Your task to perform on an android device: Open the  pizza Hut app and add medium  size cheezy mushroom magic  pizza to cart with san francisco style crust then add onion  topping
Image 0: 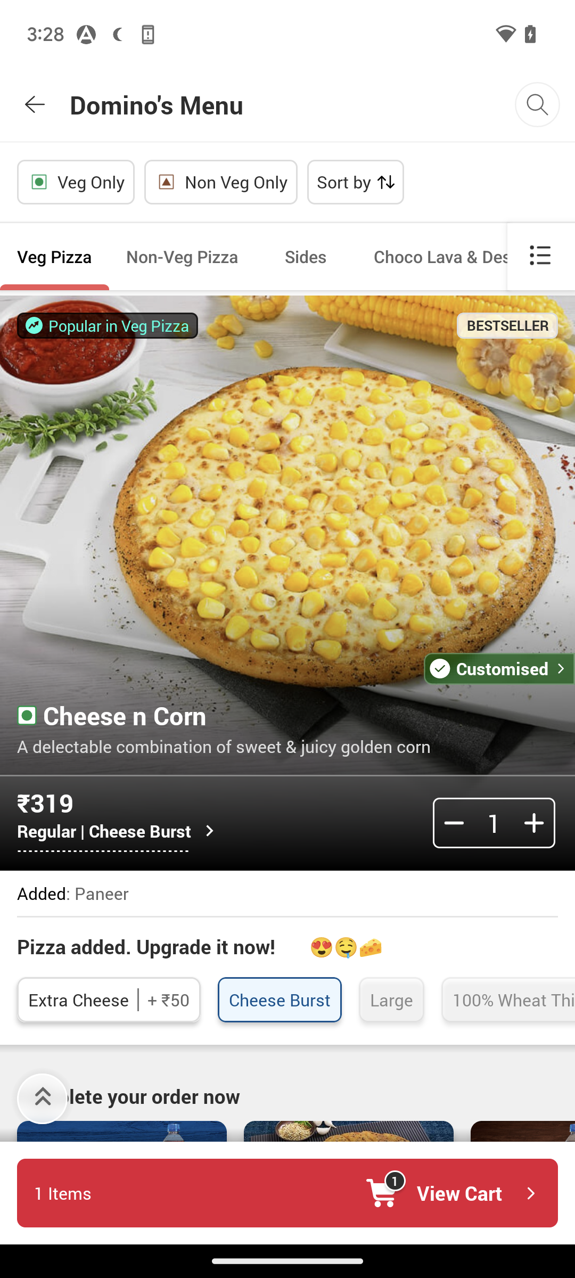
open pizza hut app
Step 0: open app "Pizza Hut"
Image 1: 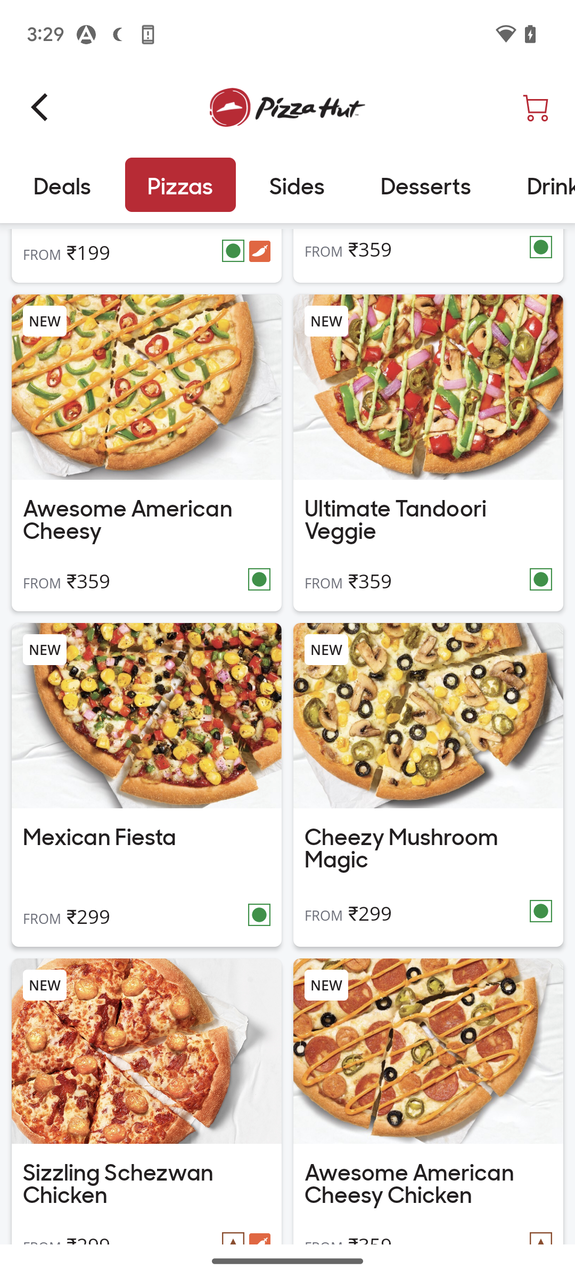
click on the cheezy mushroom magic pizza
Step 1: click (428, 846)
Image 3: 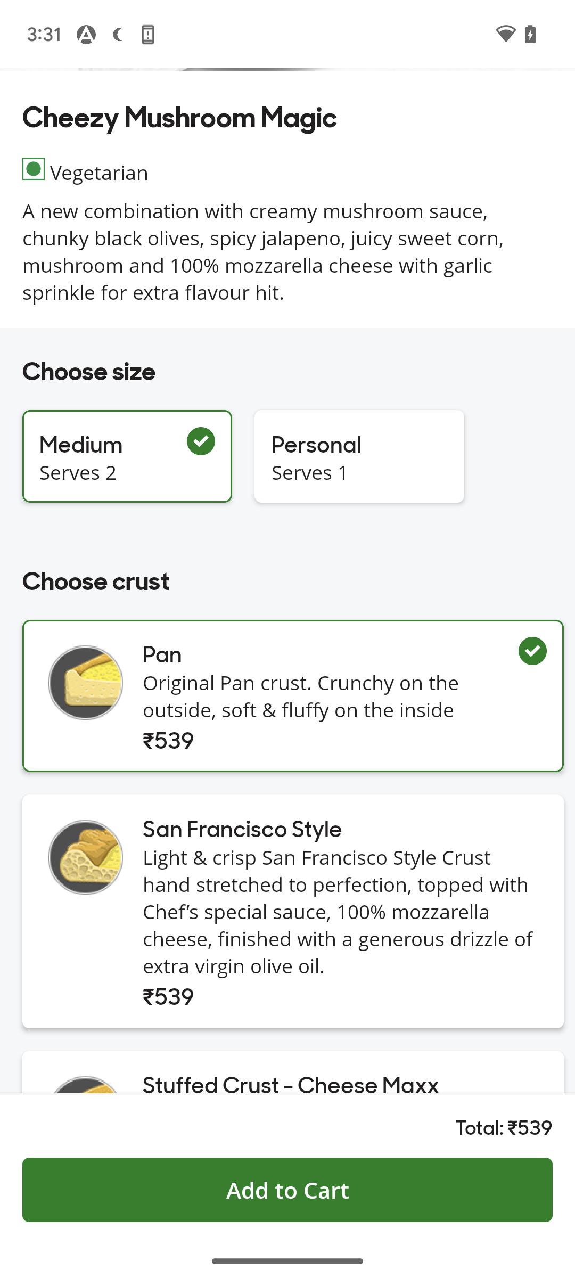
click on the san francisco style 
Step 3: click (339, 911)
Image 4: 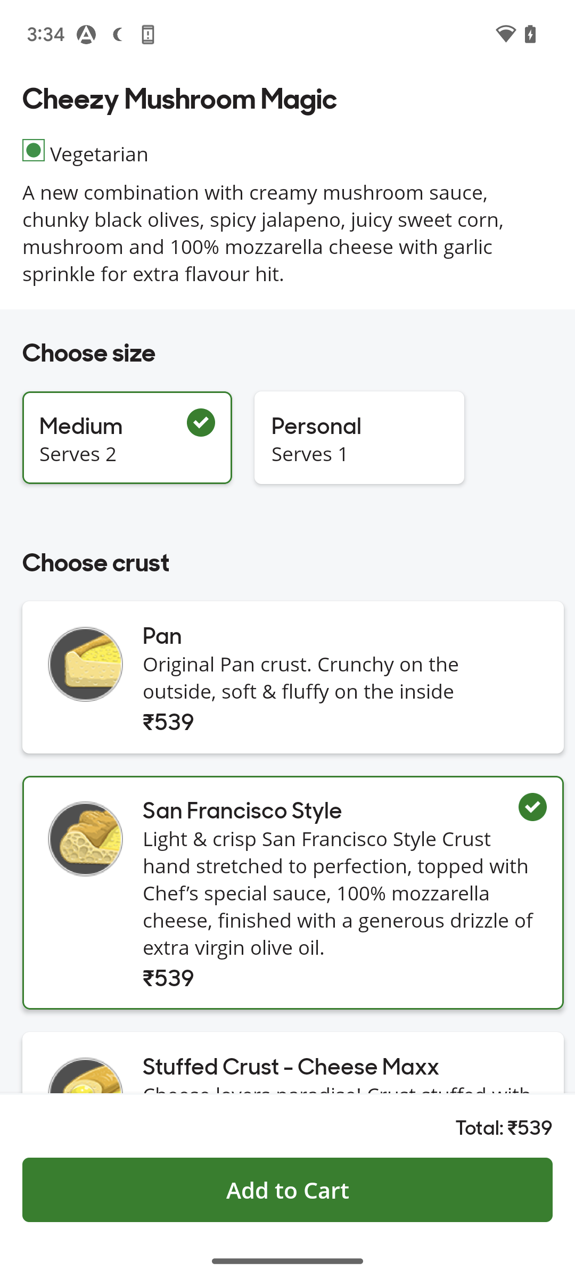
swipe up to view the topping option
Step 4: scroll down
Image 5: 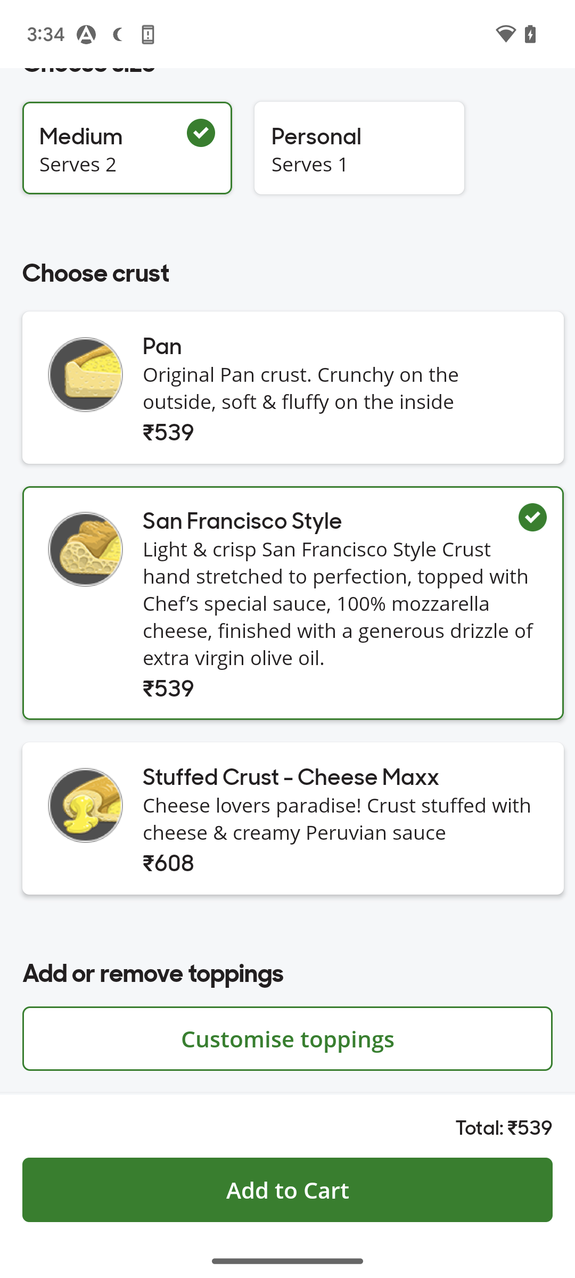
click on the customise toppings box at the bottom of the screen 
Step 5: click (287, 1038)
Image 6: 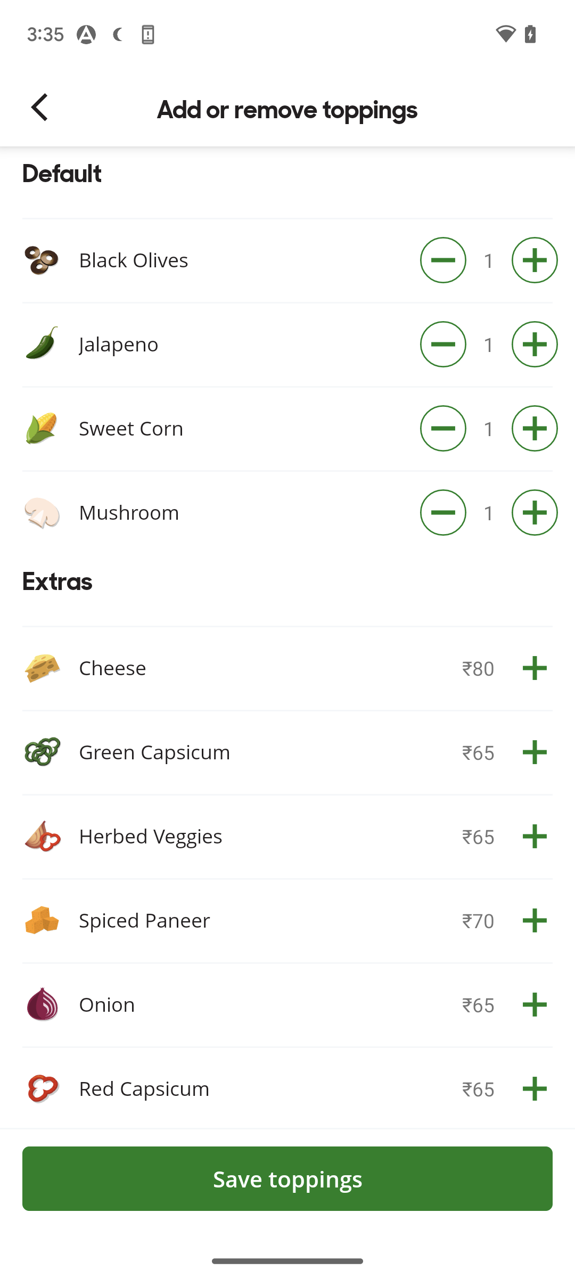
click on the onion topping plus icon
Step 6: click (527, 1007)
Image 7: 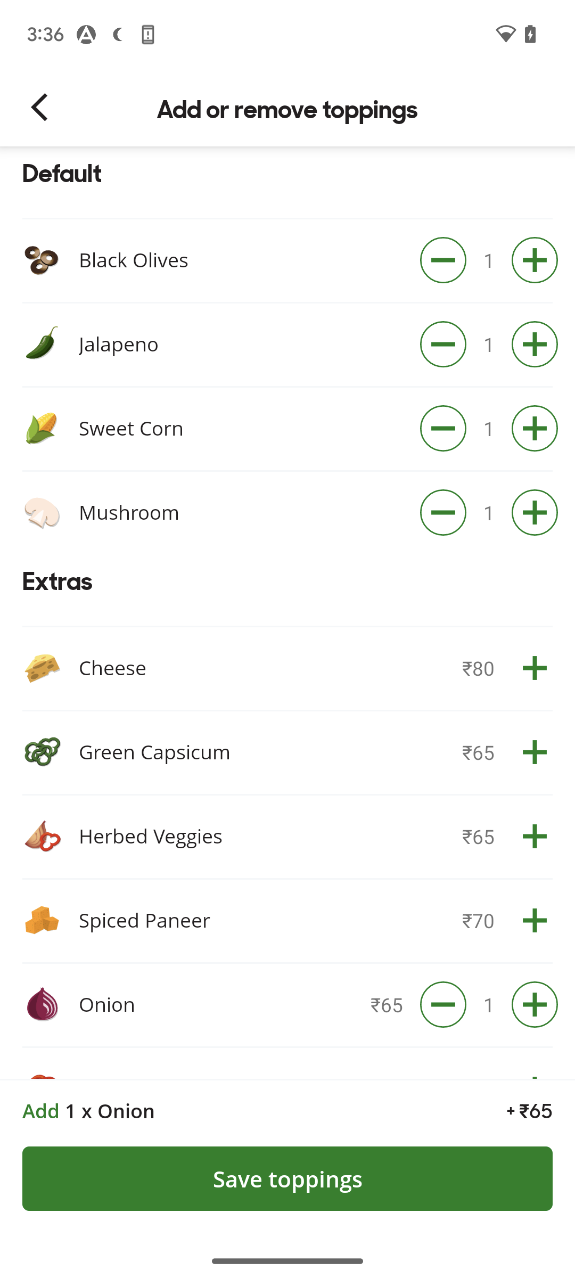
click on the save topping button at the bottom of the screen
Step 7: click (287, 1178)
Image 8: 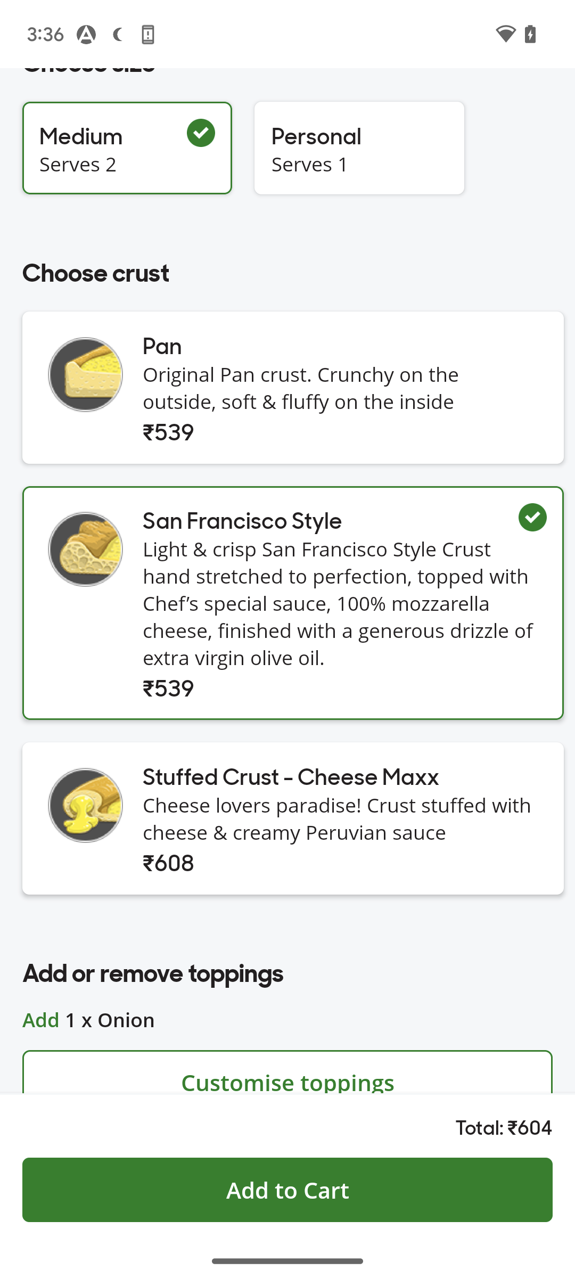
click on the add to cart button at the bottom of the screen
Step 8: click (287, 1190)
Image 9: 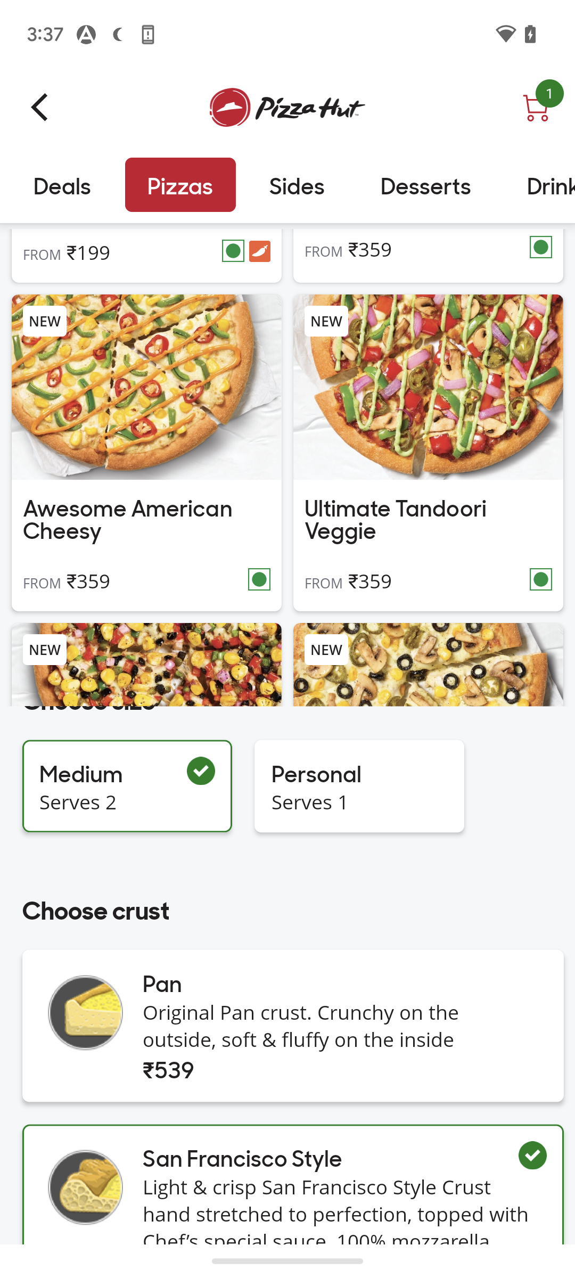
click on the add to cart button at the bottom of the screen
Step 9: wait